Your task to perform on an android device: Convert the 1,000 euros into American dollars on the Currency Plus app.
Image 0: 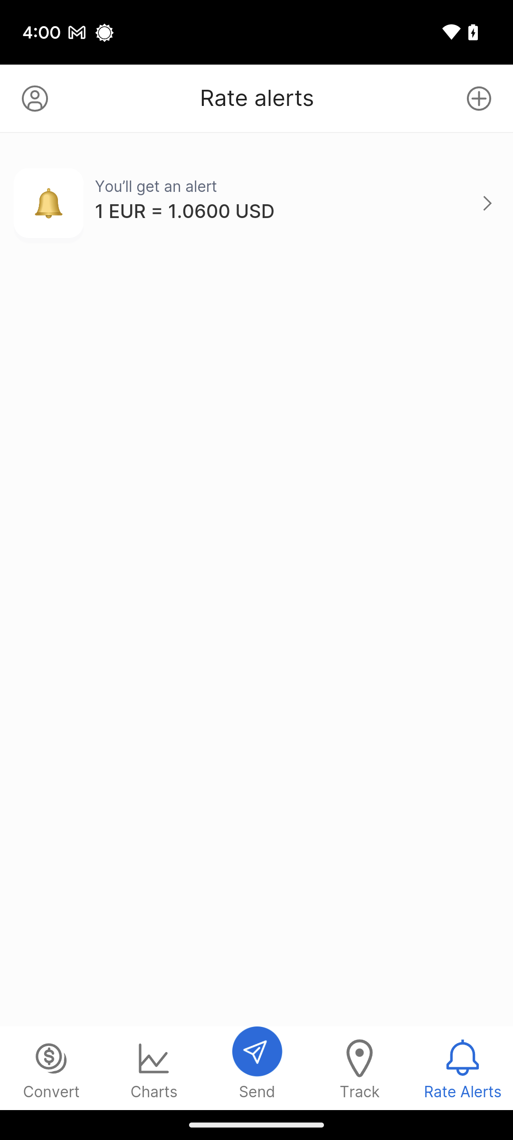
Open the Currency Plus app.
Step 0: open app "Currency Plus"
Image 1: 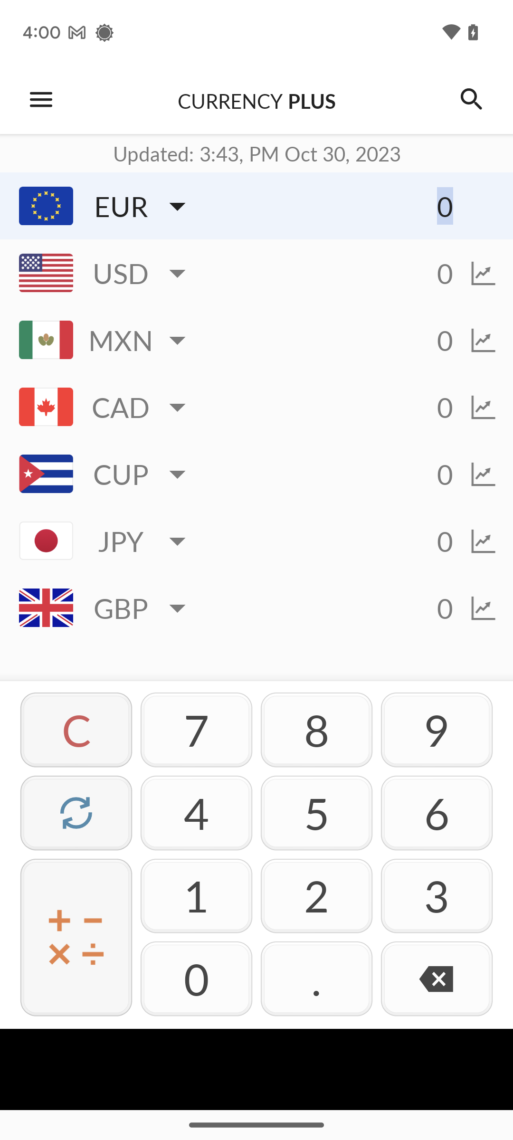
Click on the bar icon at the right side of USD.
Step 1: click (484, 272)
Image 2: 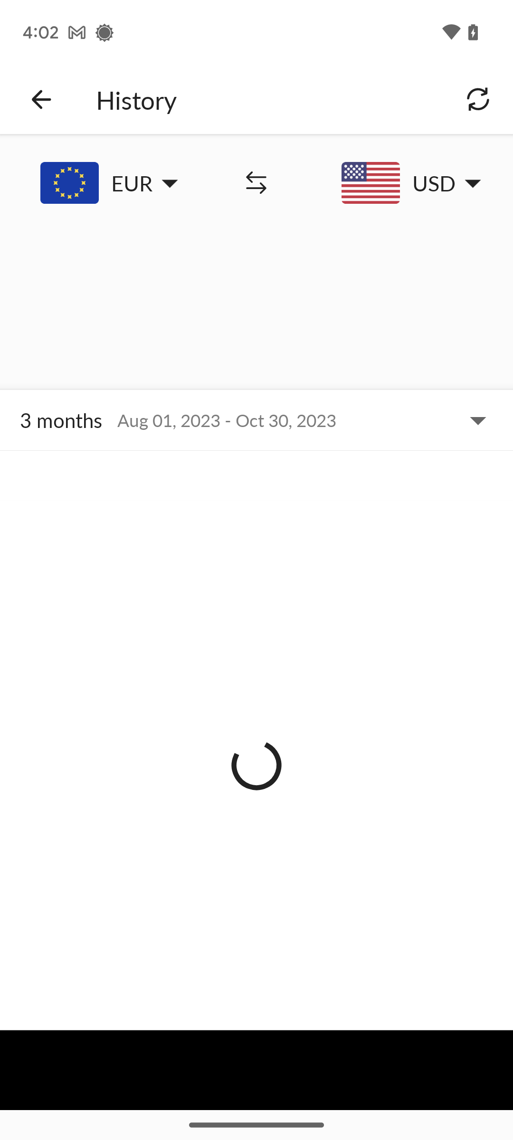
Click on the bar icon at the right side of USD.
Step 2: wait
Image 3: 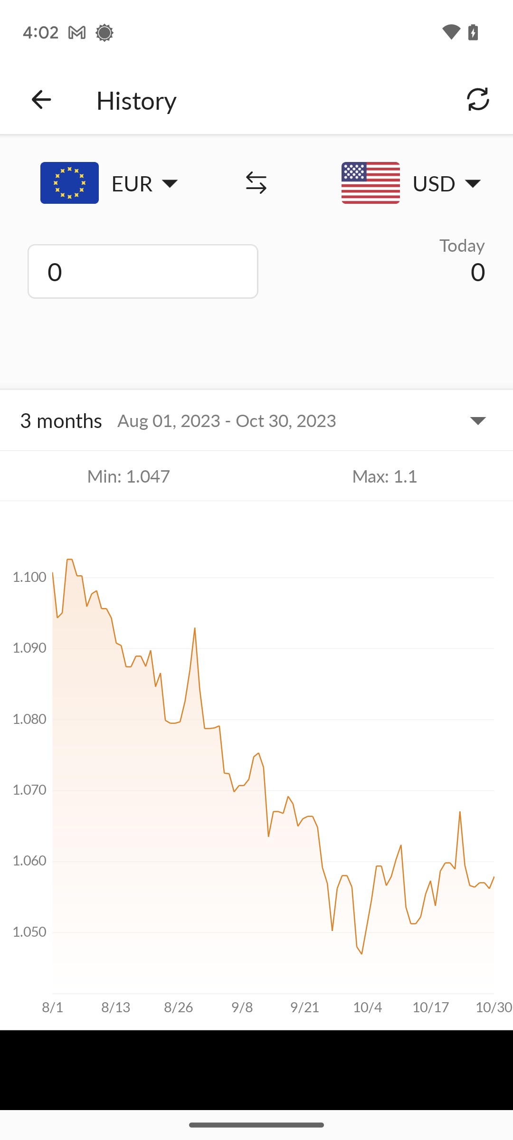
Click on the number box below the EUR.
Step 3: click (142, 271)
Image 4: 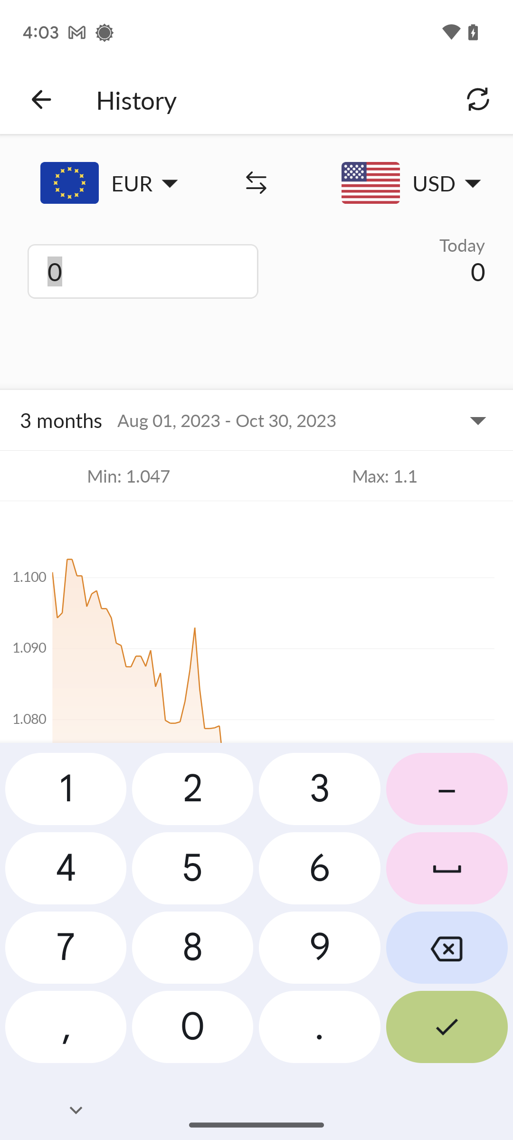
Set the limit to 1000.
Step 4: click (66, 792)
Image 5: 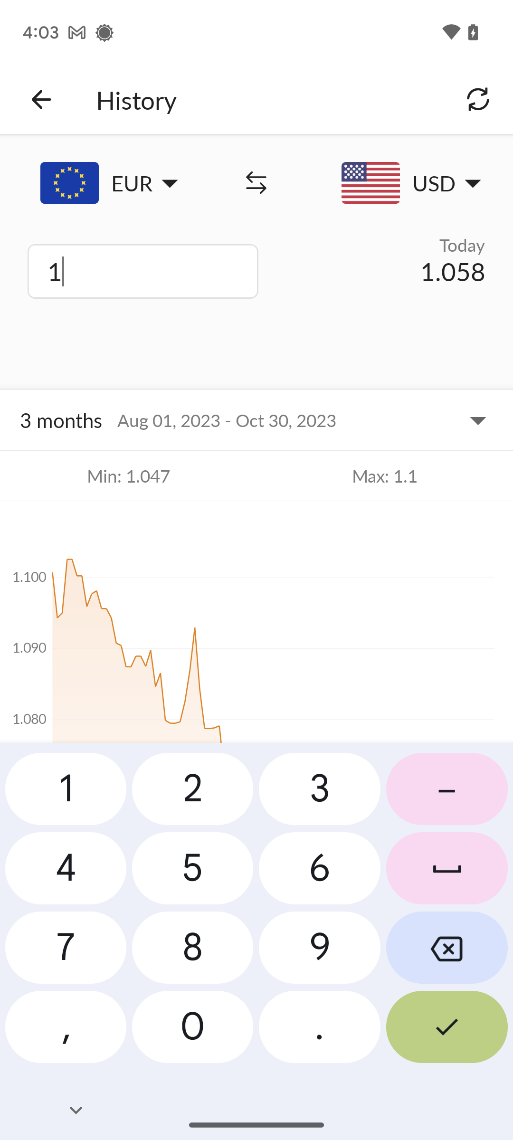
Set the limit to 1000.
Step 5: click (192, 1030)
Image 6: 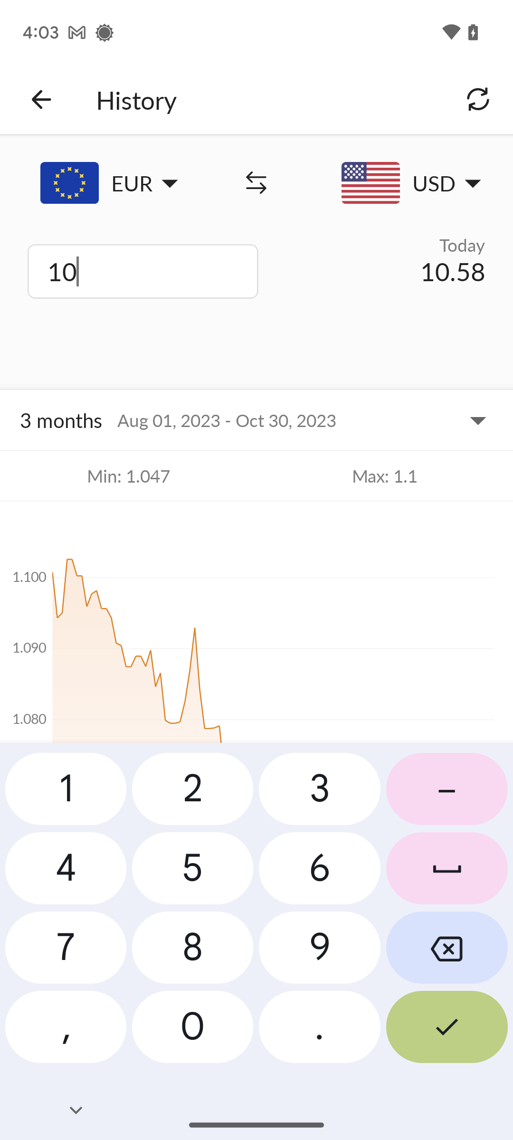
Set the limit to 1000.
Step 6: click (192, 1030)
Image 7: 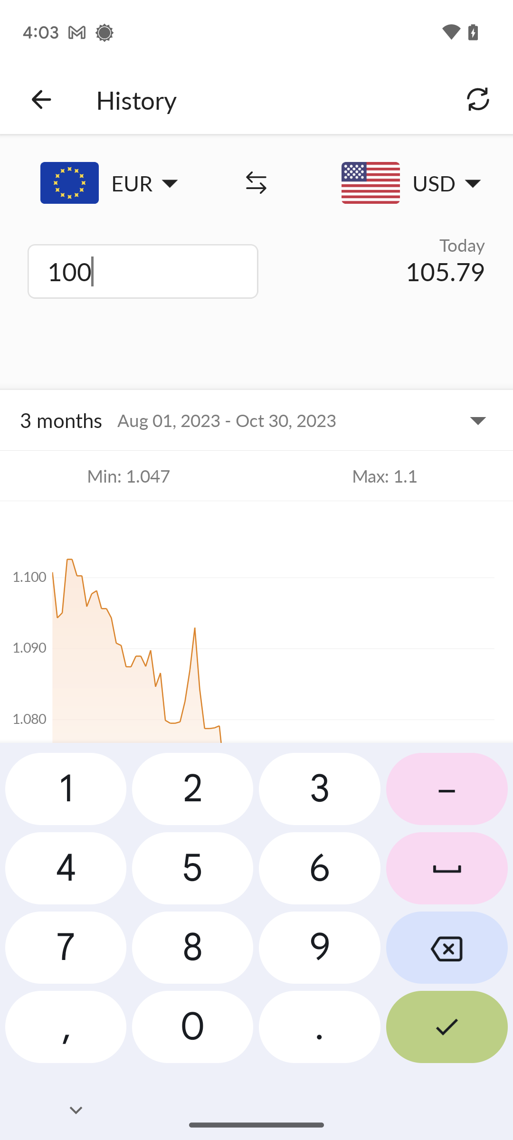
Set the limit to 1000.
Step 7: click (192, 1030)
Image 8: 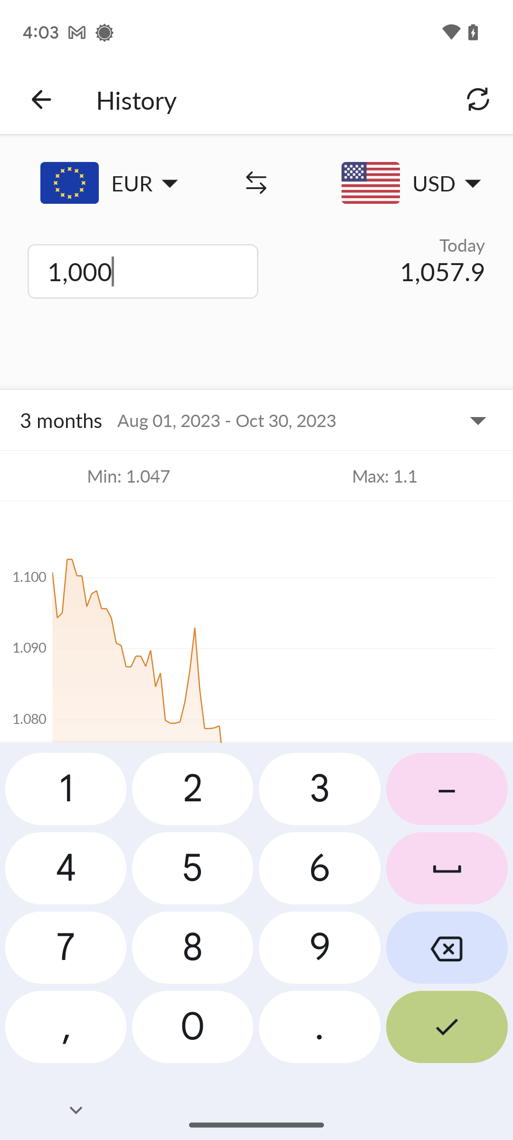
Click on the arrow icon at the bottom-right of the corner.
Step 8: click (447, 1030)